Your task to perform on an android device: Repeat Yoga reminder for every year
Image 0: 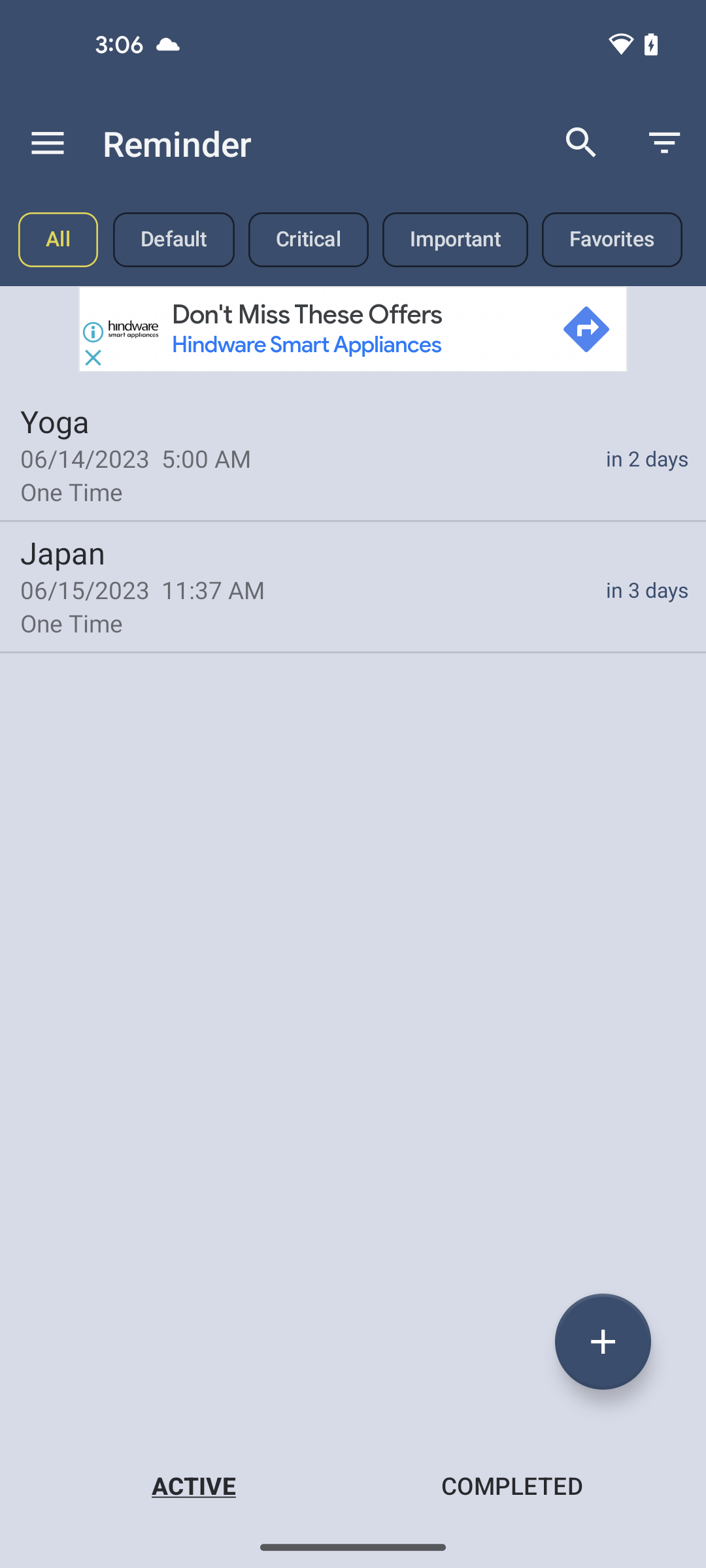
Click on Yoga reminder
Step 0: click (353, 453)
Image 1: 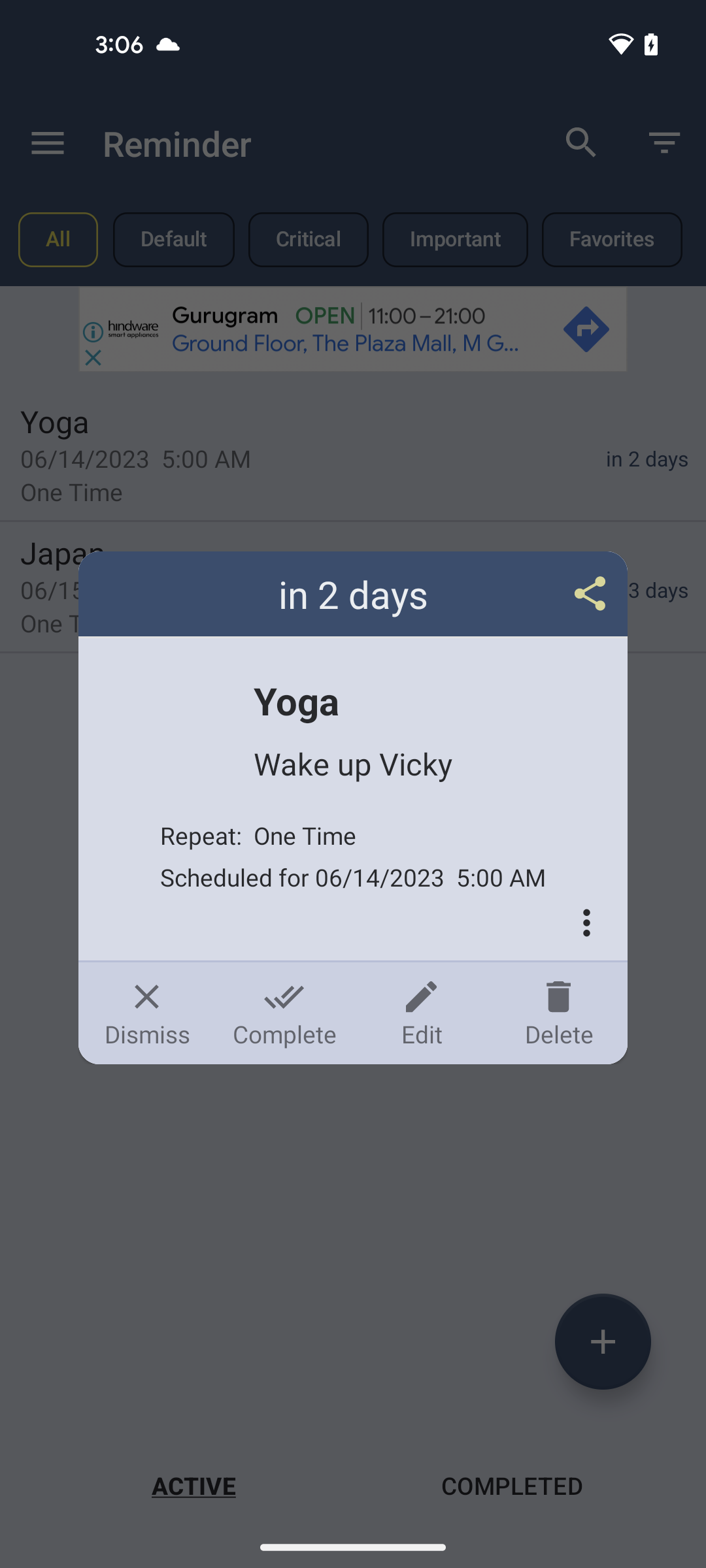
Click on the edit icon at the bottom of the pop up screen
Step 1: click (421, 1013)
Image 2: 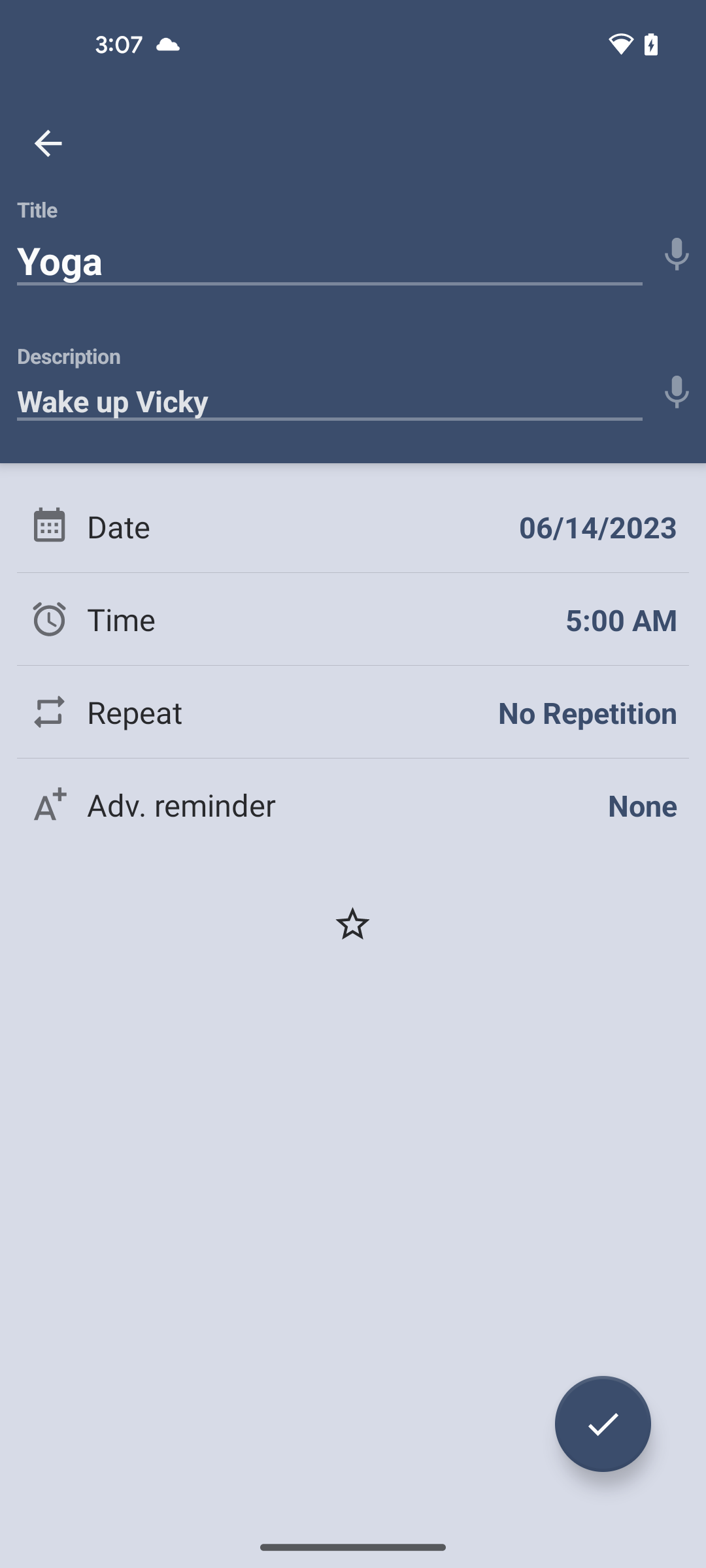
Click on the repeat section
Step 2: click (263, 711)
Image 3: 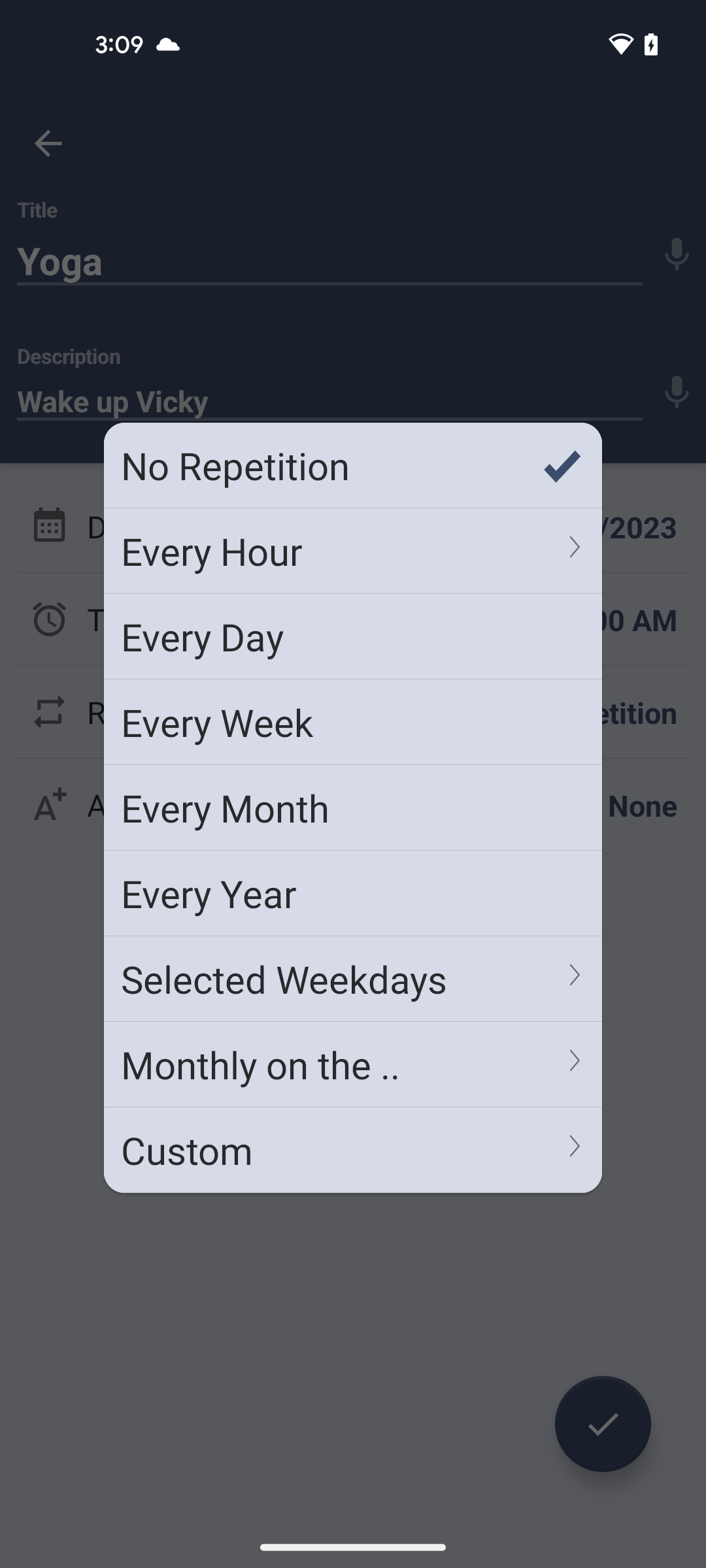
Select Every Year option in the given section
Step 3: click (353, 893)
Image 4: 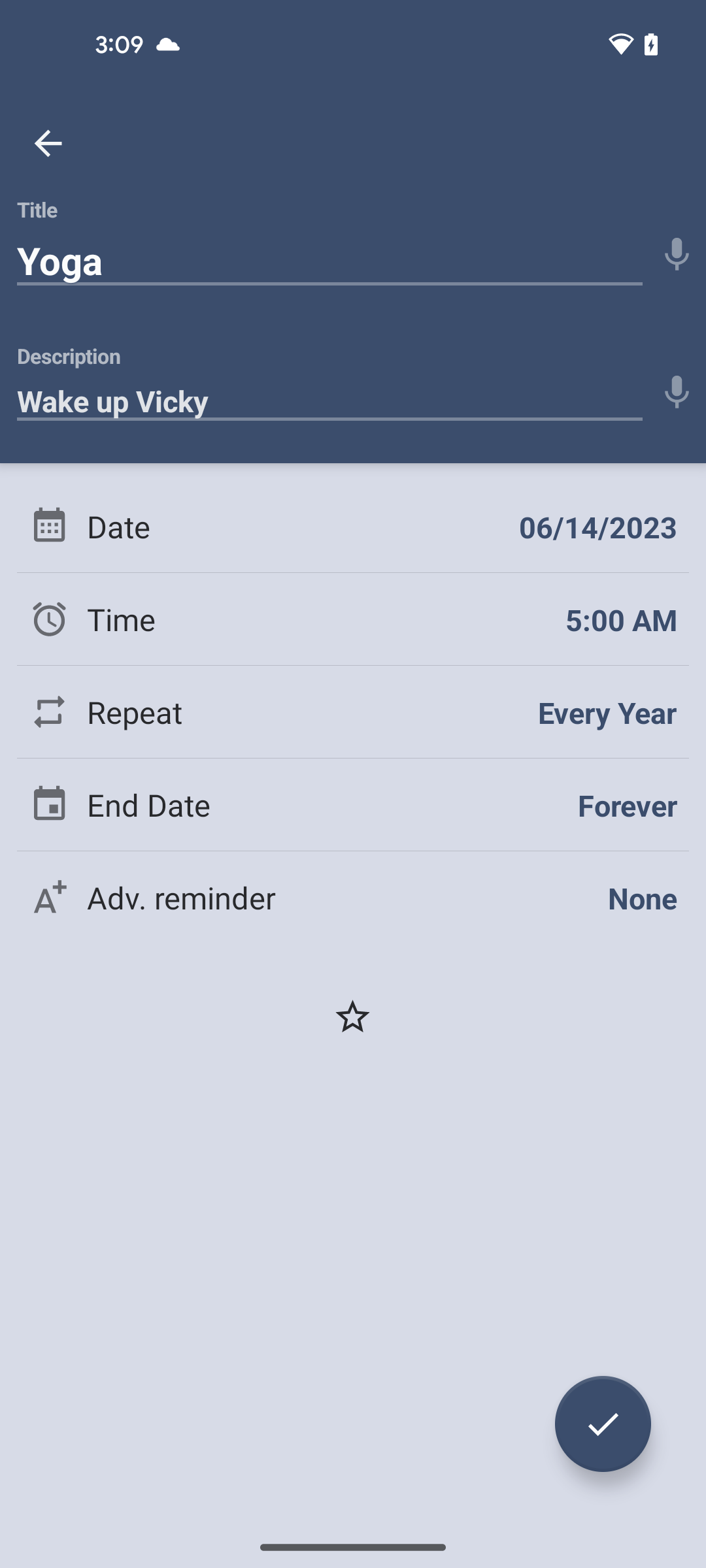
Click on the check box at the bottom right of the screen 
Step 4: click (603, 1424)